Your task to perform on an android device: I want to search for new Nike shoes.
Image 0: 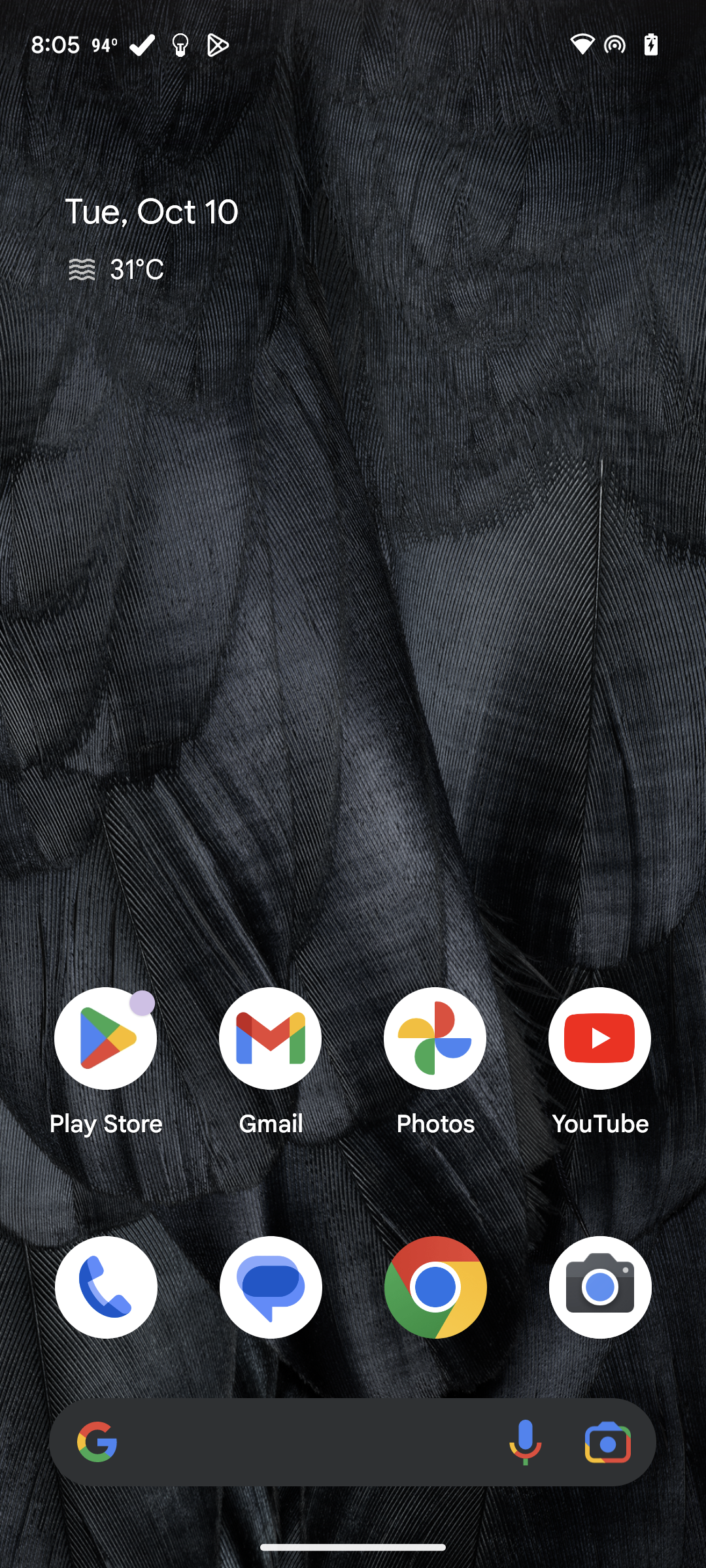
Open app.
Step 0: open app "Amazon"
Image 1: 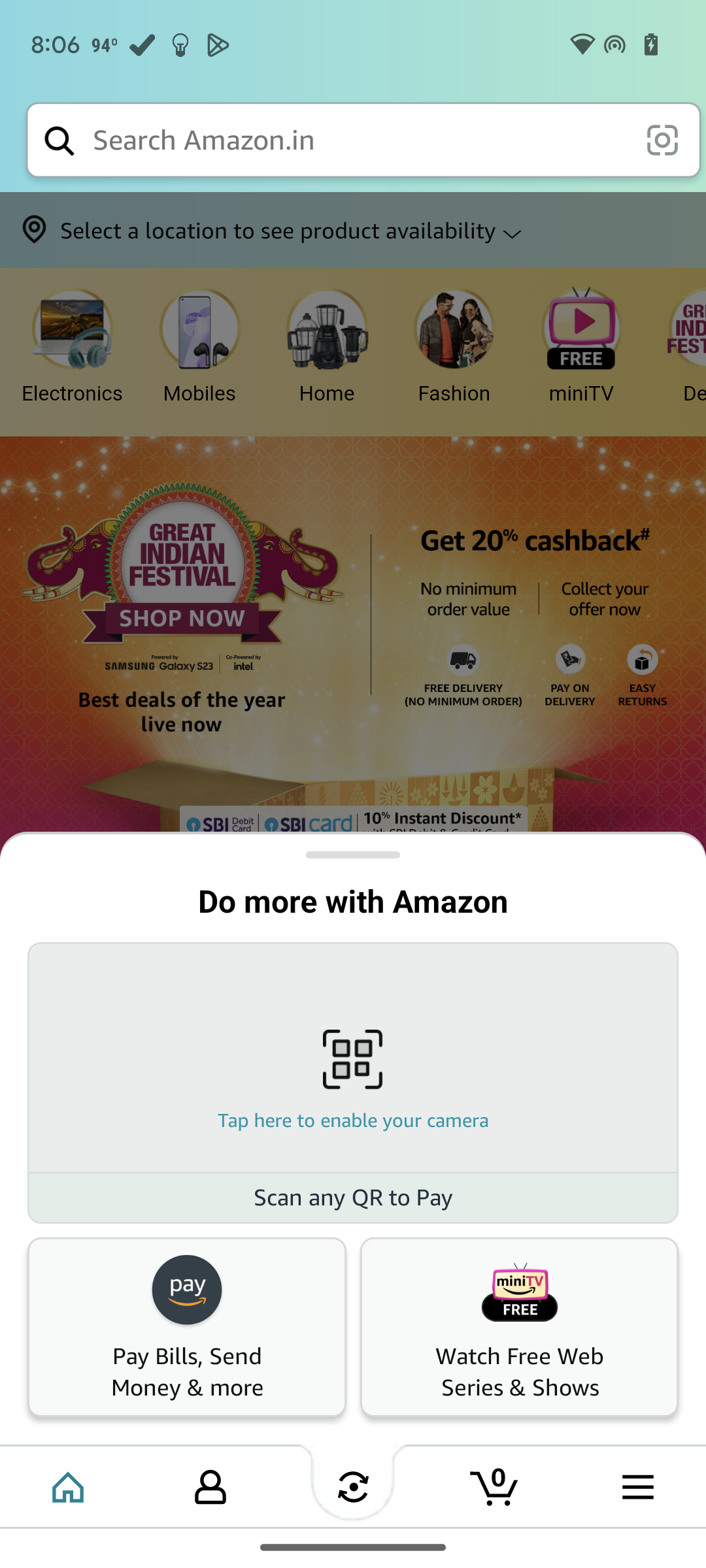
Click on the search box.
Step 1: click (358, 140)
Image 2: 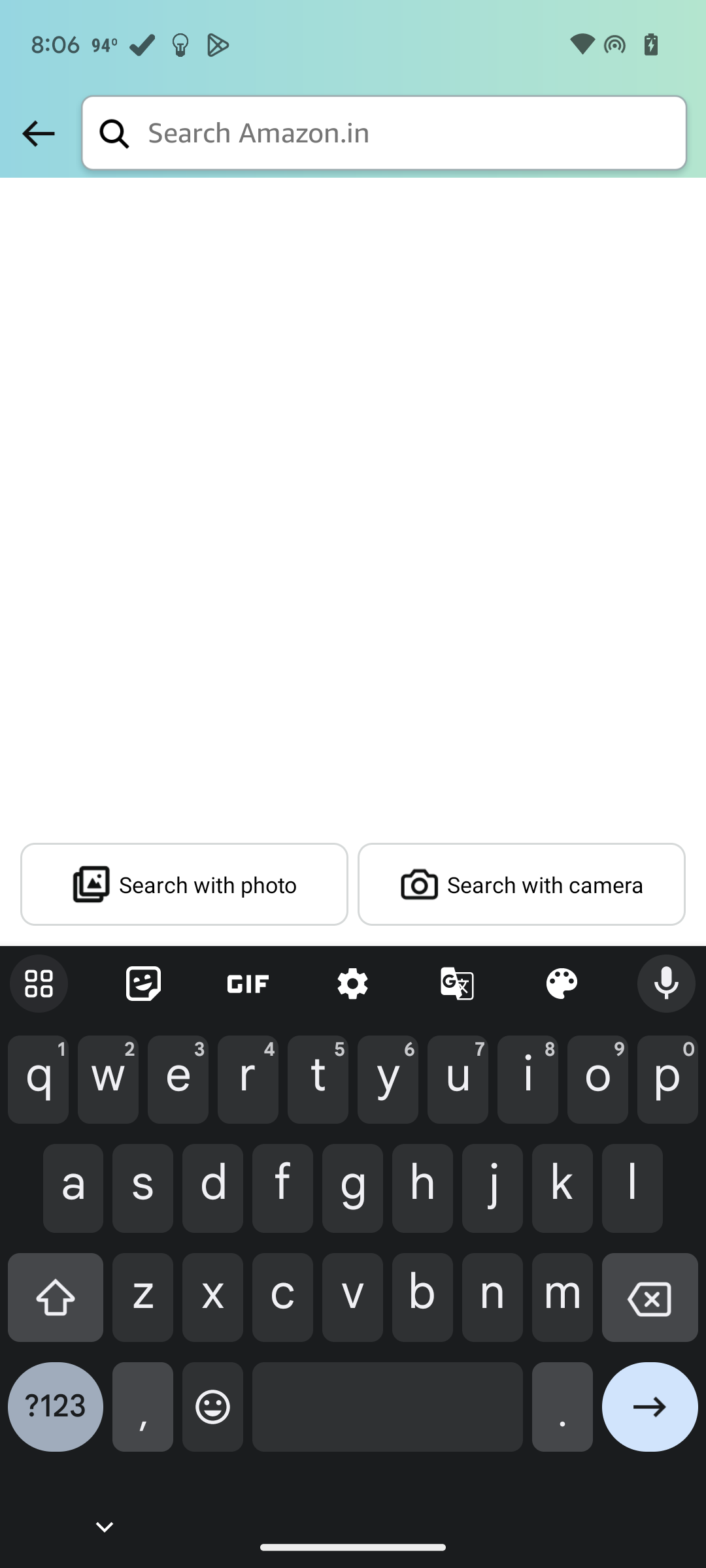
Type Nike shoes in the search box.
Step 2: type "Nike shoes."
Image 3: 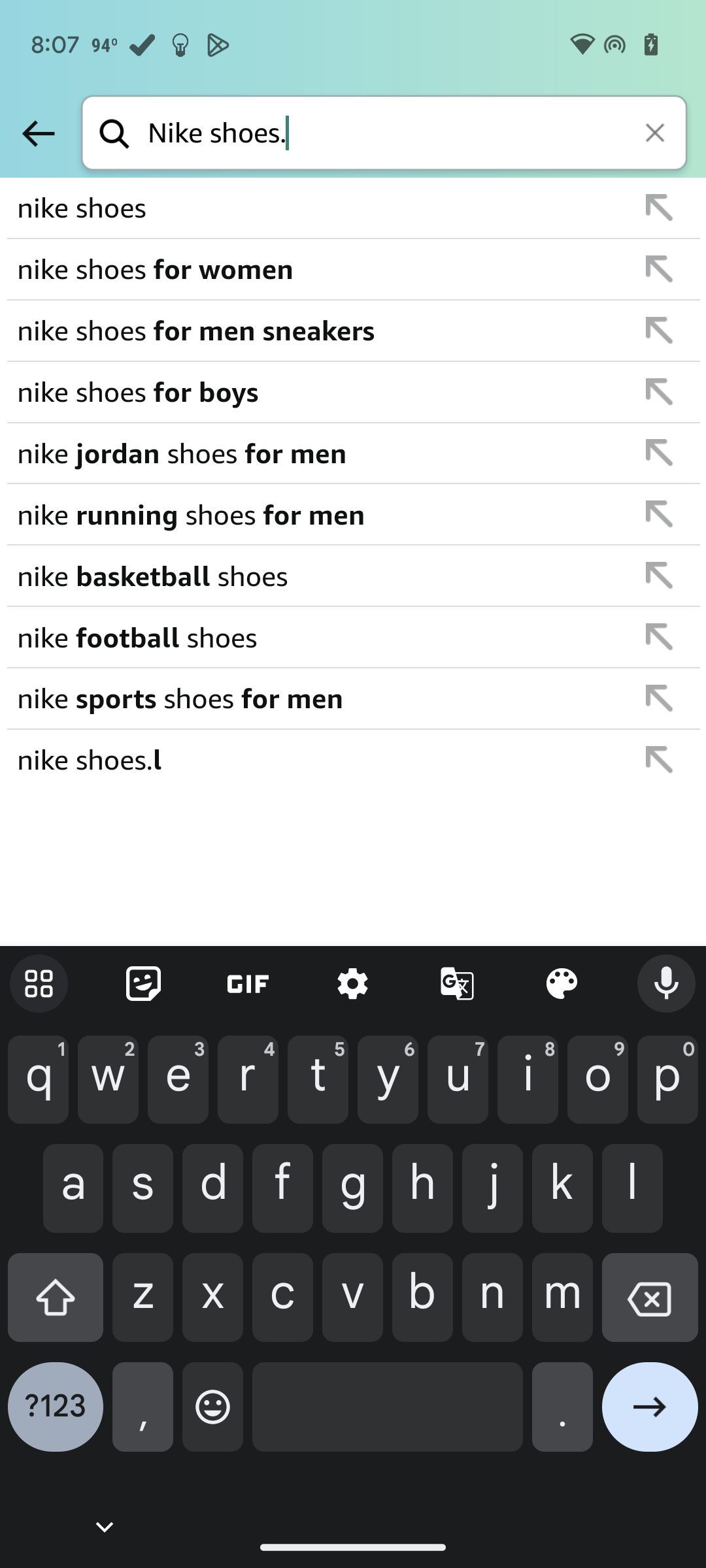
Click on the third option, Nike shoes for men sneakers.
Step 3: click (313, 330)
Image 4: 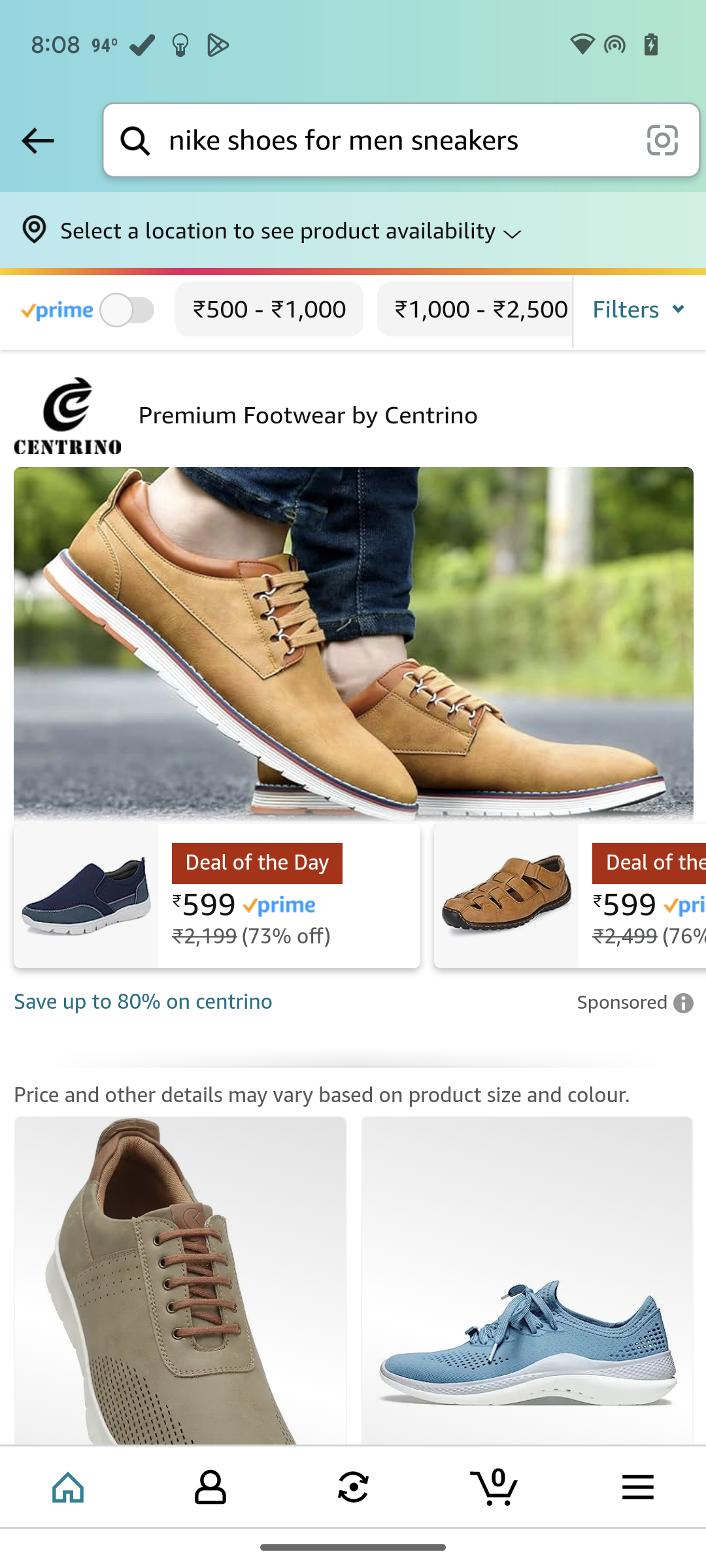
Swipe up.
Step 4: scroll down